Your task to perform on an android device: Send my new office photo to my friend Natalie Larson on the Snapchat app.
Image 0: 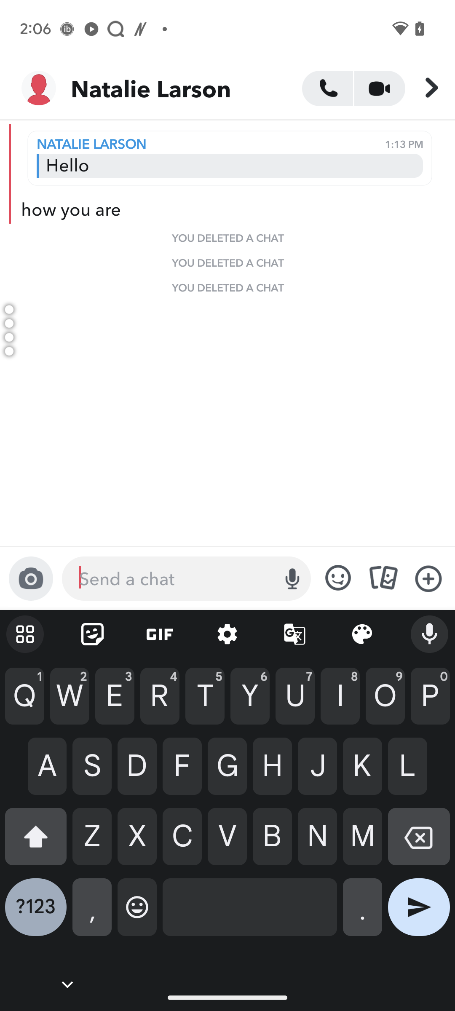
Click on the Photos icon.
Step 0: click (383, 578)
Image 1: 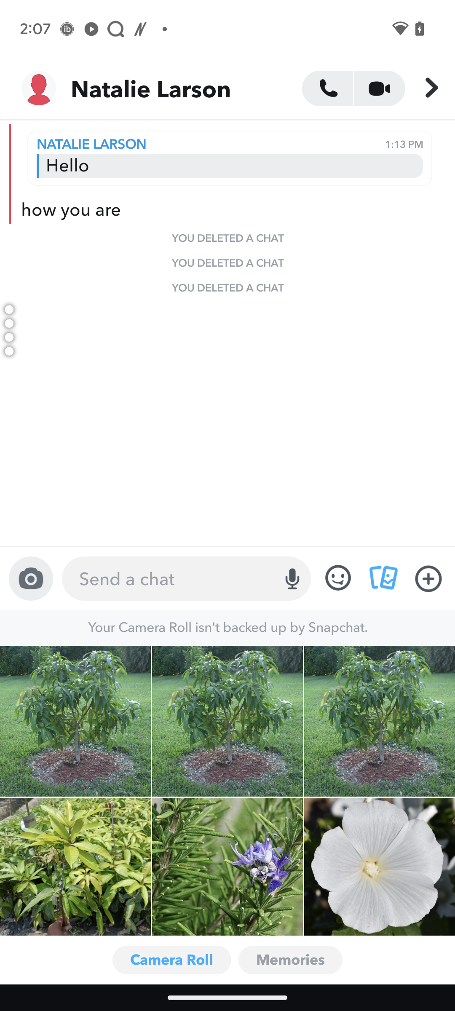
Scroll up on the images.
Step 1: scroll down
Image 2: 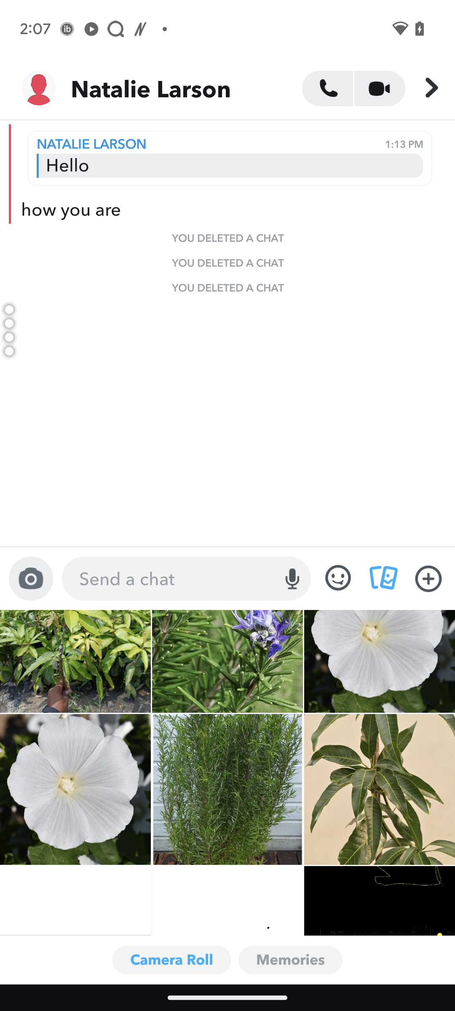
Scroll up on the images.
Step 2: scroll down
Image 3: 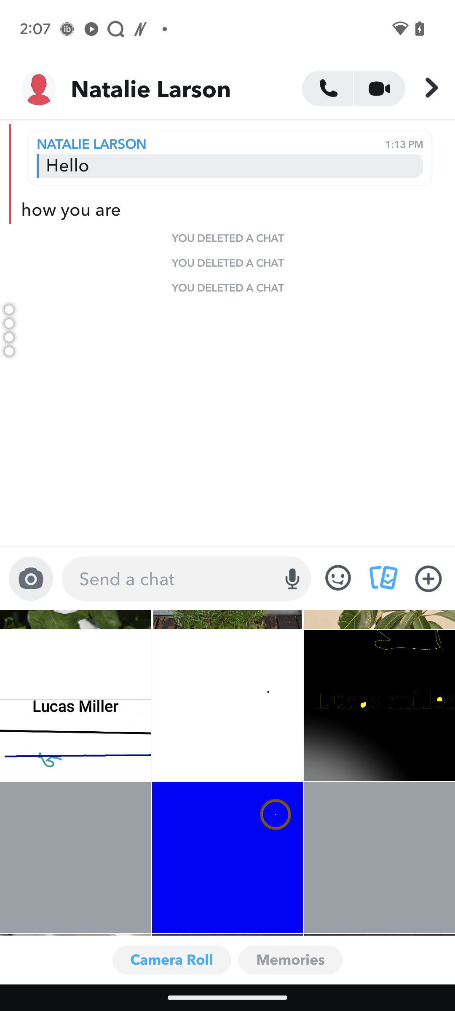
Scroll up on the images.
Step 3: scroll down
Image 5: 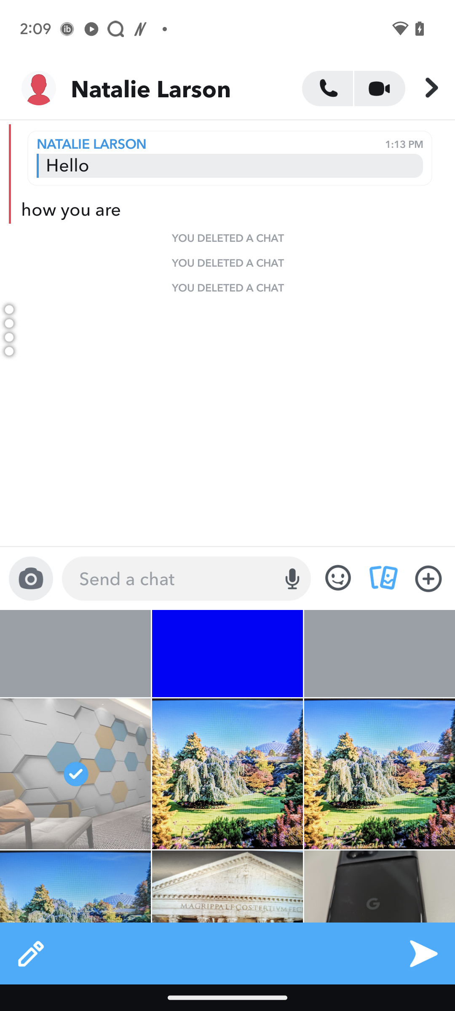
Click on the Send icon at the bottom right corner of the screen.
Step 5: click (417, 961)
Image 6: 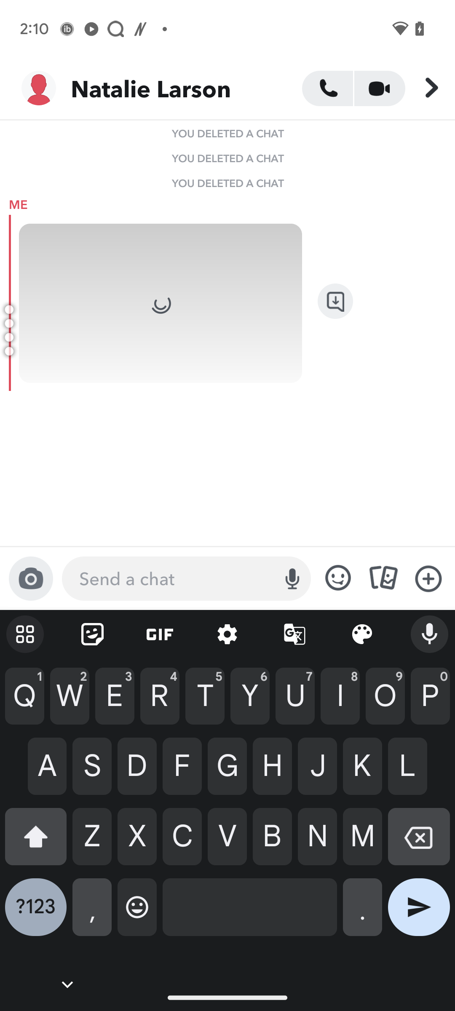
Click on the Send icon at the bottom right corner of the screen.
Step 6: wait